Your task to perform on an android device: Create a playlist by the title "Feel Good" in the spotify app, and add the song My Way and Caruso by Luciano in that playlist.
Image 0: 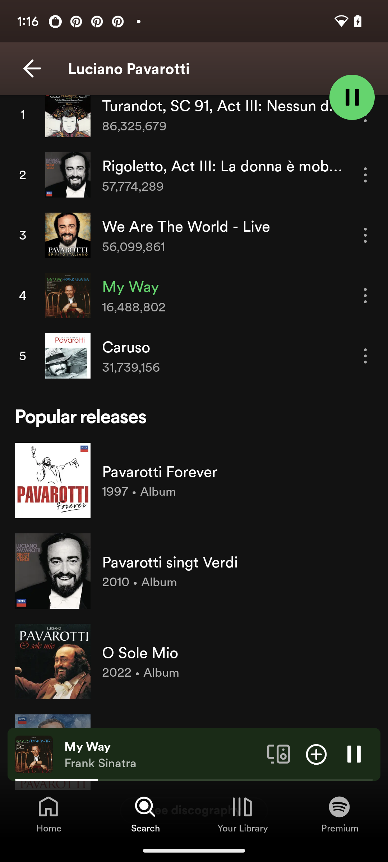
Click on the three dots button at the right of the current song.
Step 0: click (365, 296)
Image 1: 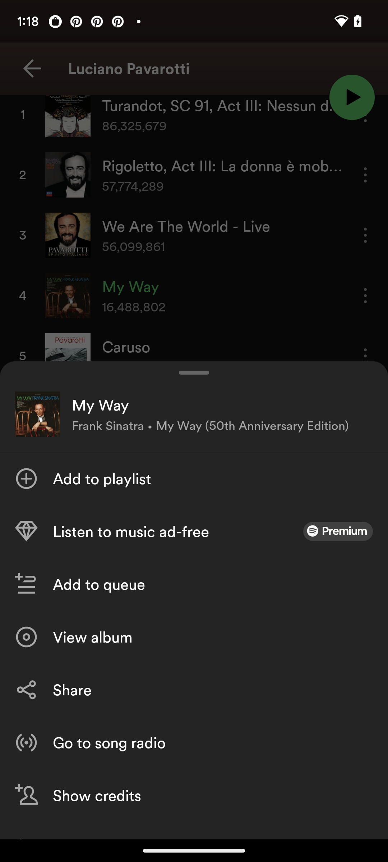
Click on the add to playlist button.
Step 1: click (213, 479)
Image 2: 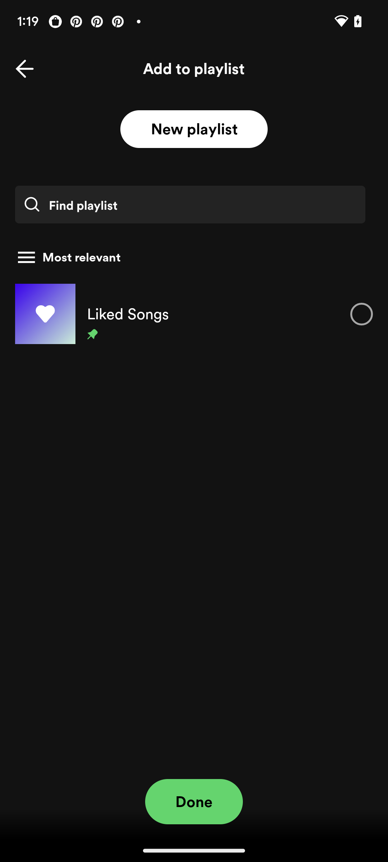
Click on the new playlist button.
Step 2: click (194, 129)
Image 3: 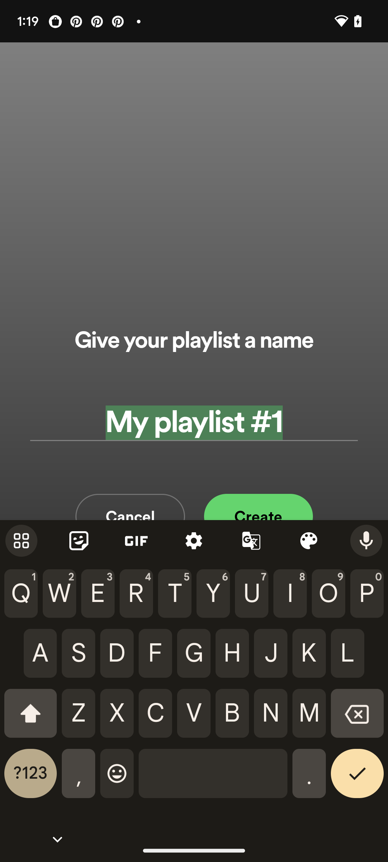
Enter the title.
Step 3: type "Feel Good"
Image 4: 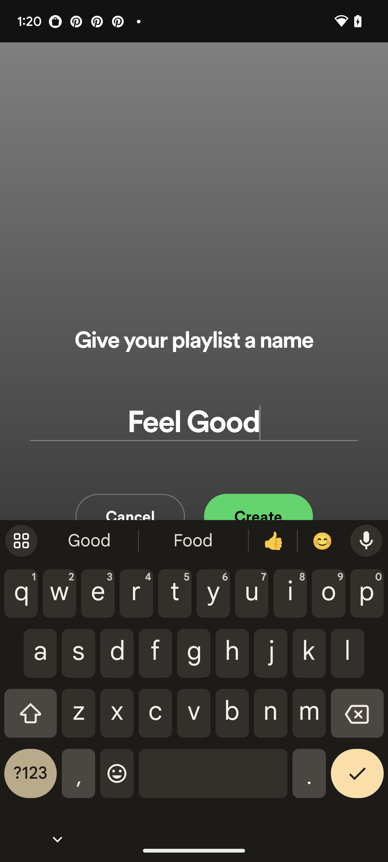
Click on the create button.
Step 4: click (258, 516)
Image 5: 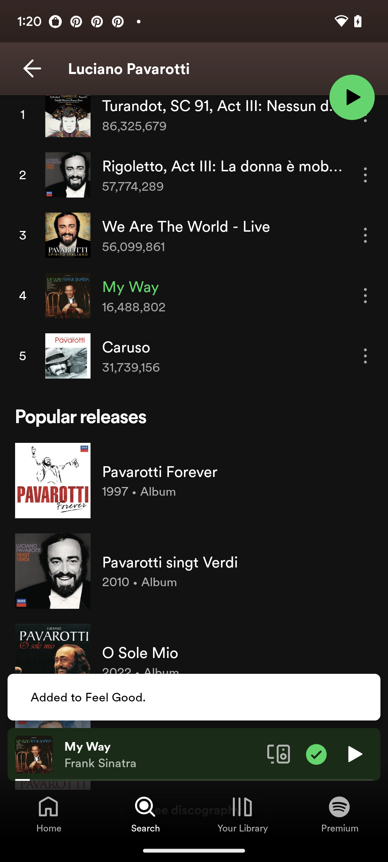
Now again click on the three dots button at the right of the Caruso song.
Step 5: click (365, 356)
Image 6: 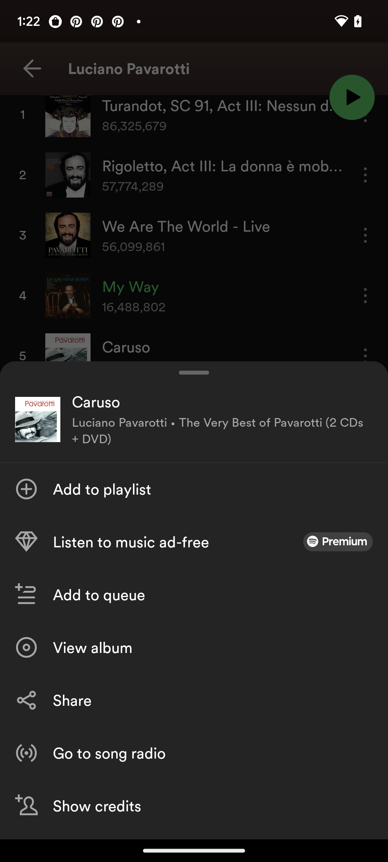
Click on the add to playlist button.
Step 6: click (213, 489)
Image 7: 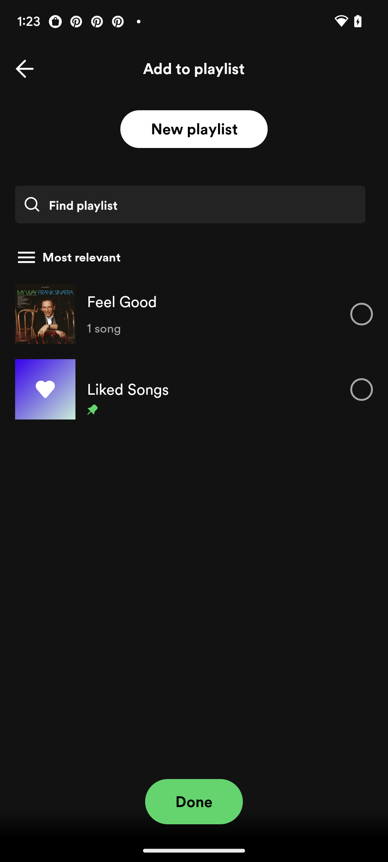
Select the first option.
Step 7: click (194, 314)
Image 8: 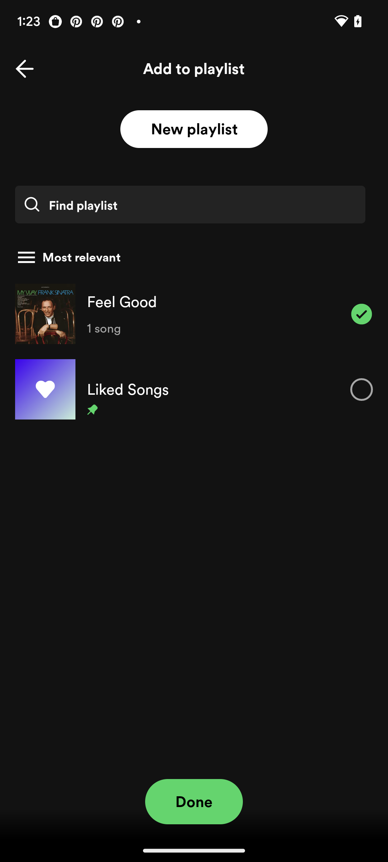
Click on the done button.
Step 8: click (194, 802)